Your task to perform on an android device: I want to search for my grocery list to see the list of things I need to buy on the Google Keep app.
Image 1: 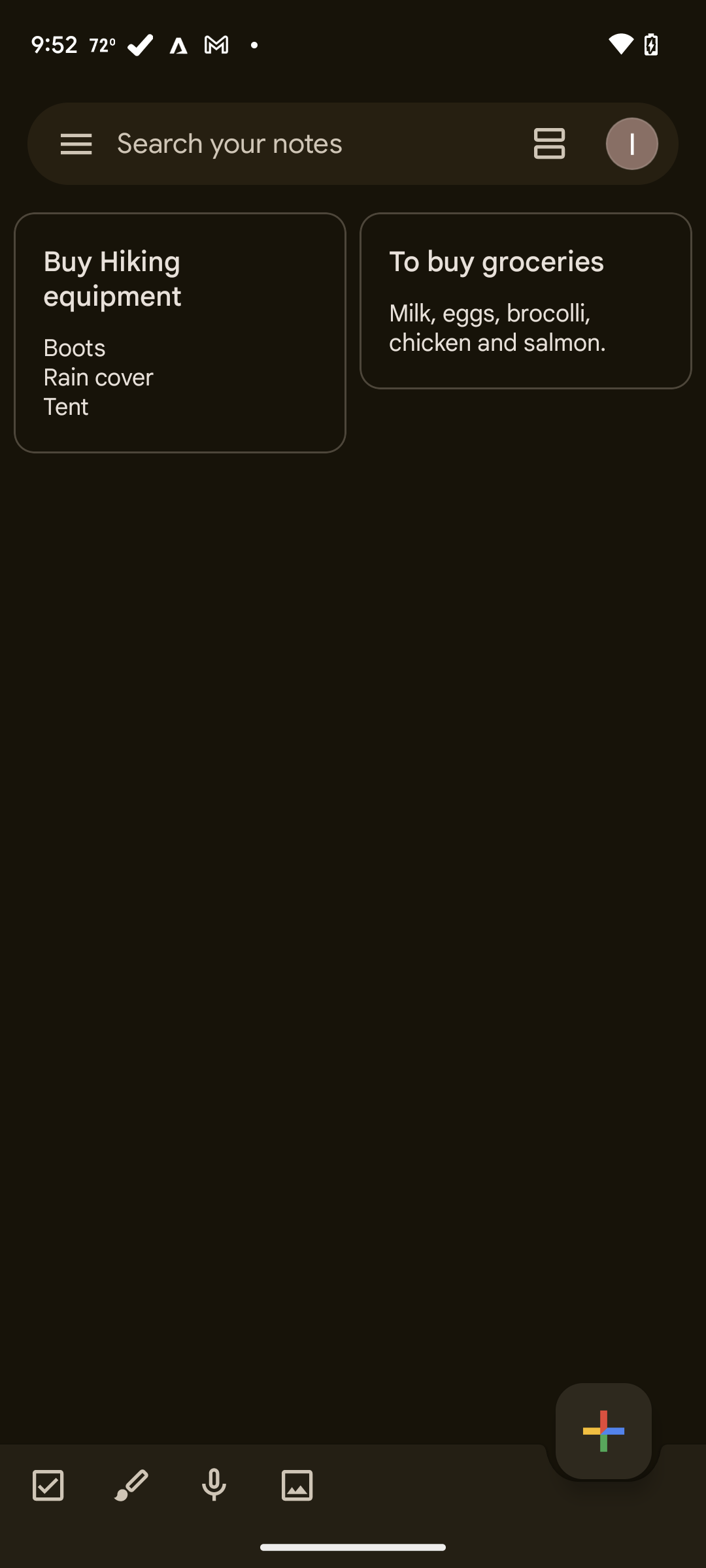
Click on the search box
Step 1: click (229, 143)
Image 2: 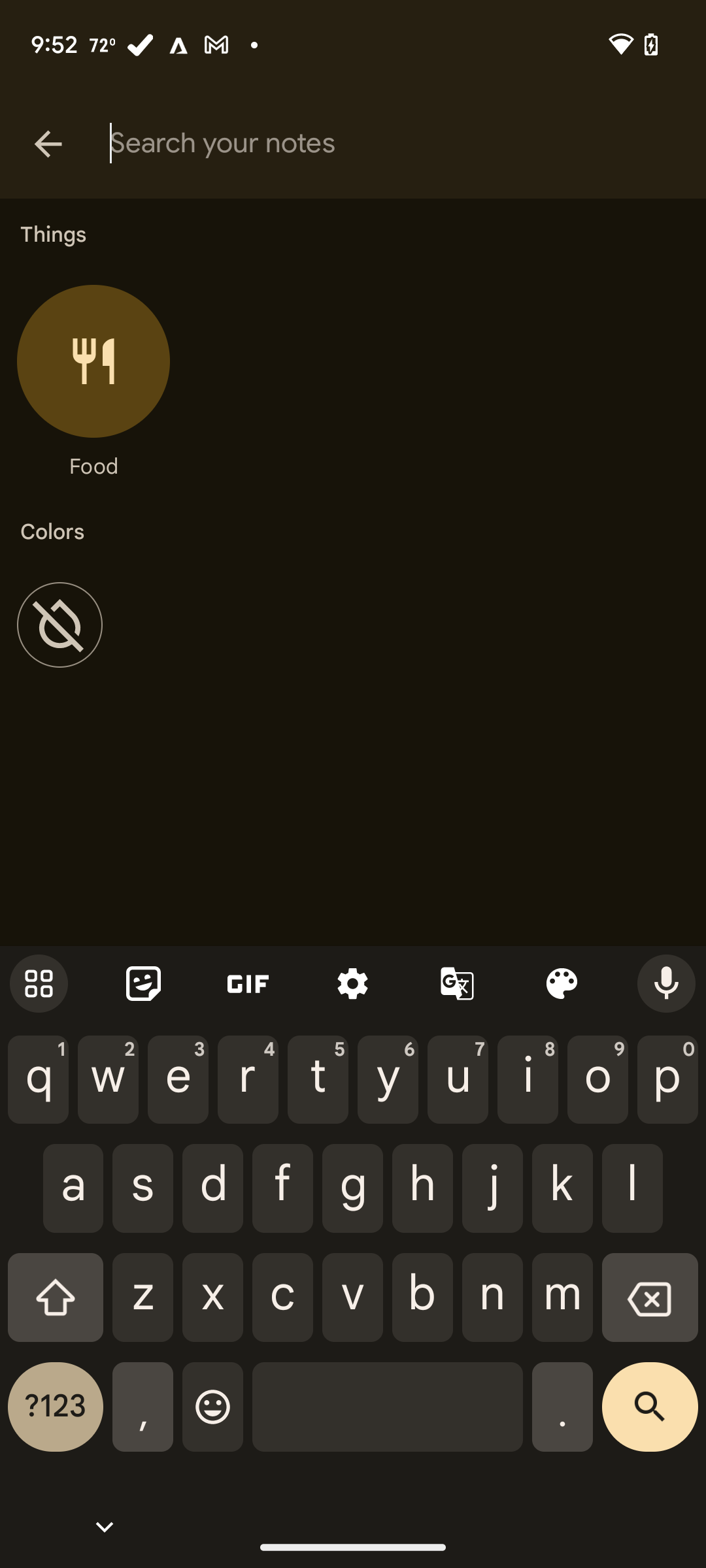
Type Groceries
Step 2: type "Groceries"
Image 3: 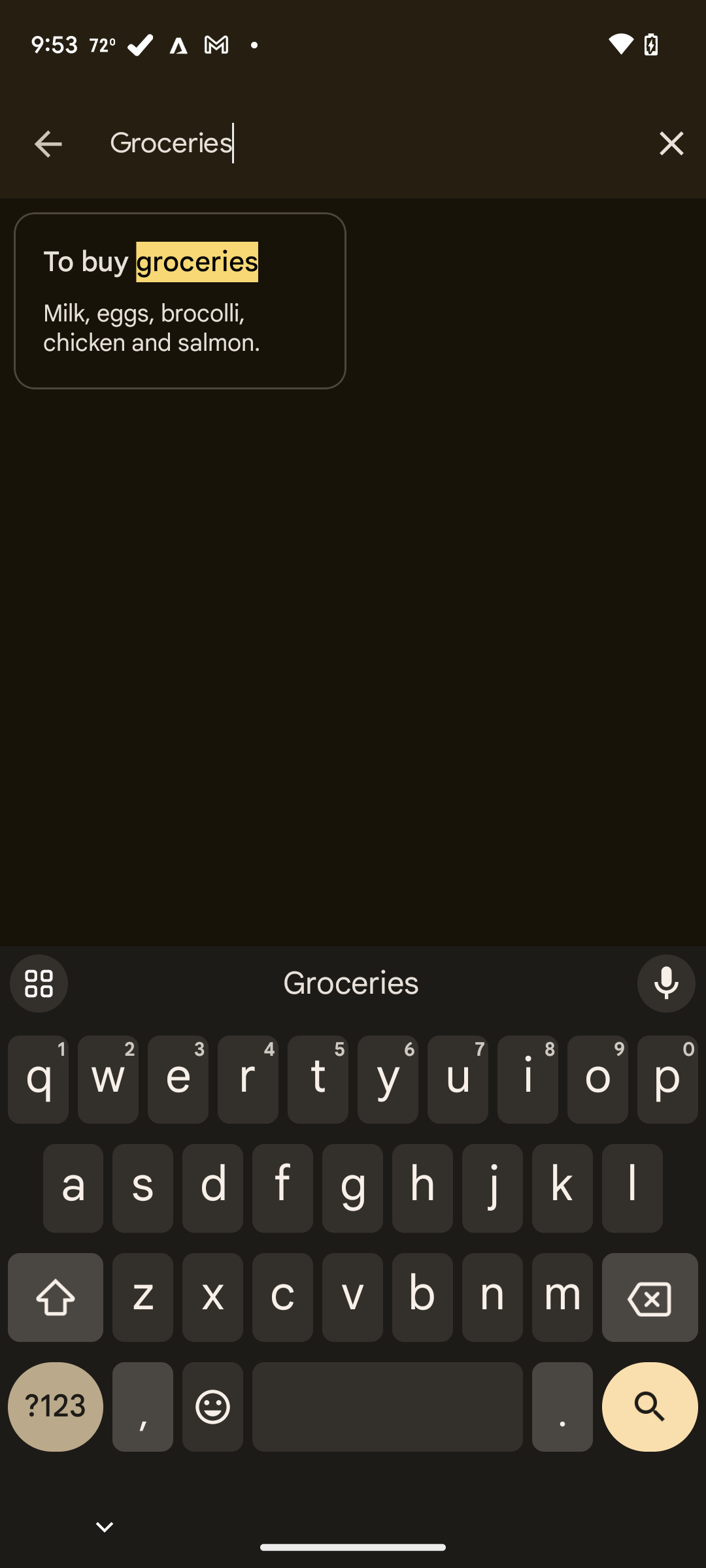
Click on the search icon
Step 3: click (650, 1417)